Your task to perform on an android device: "I accidentally read the opentable member service email with the verification code, therefore unmark that email as read. "
Image 0: 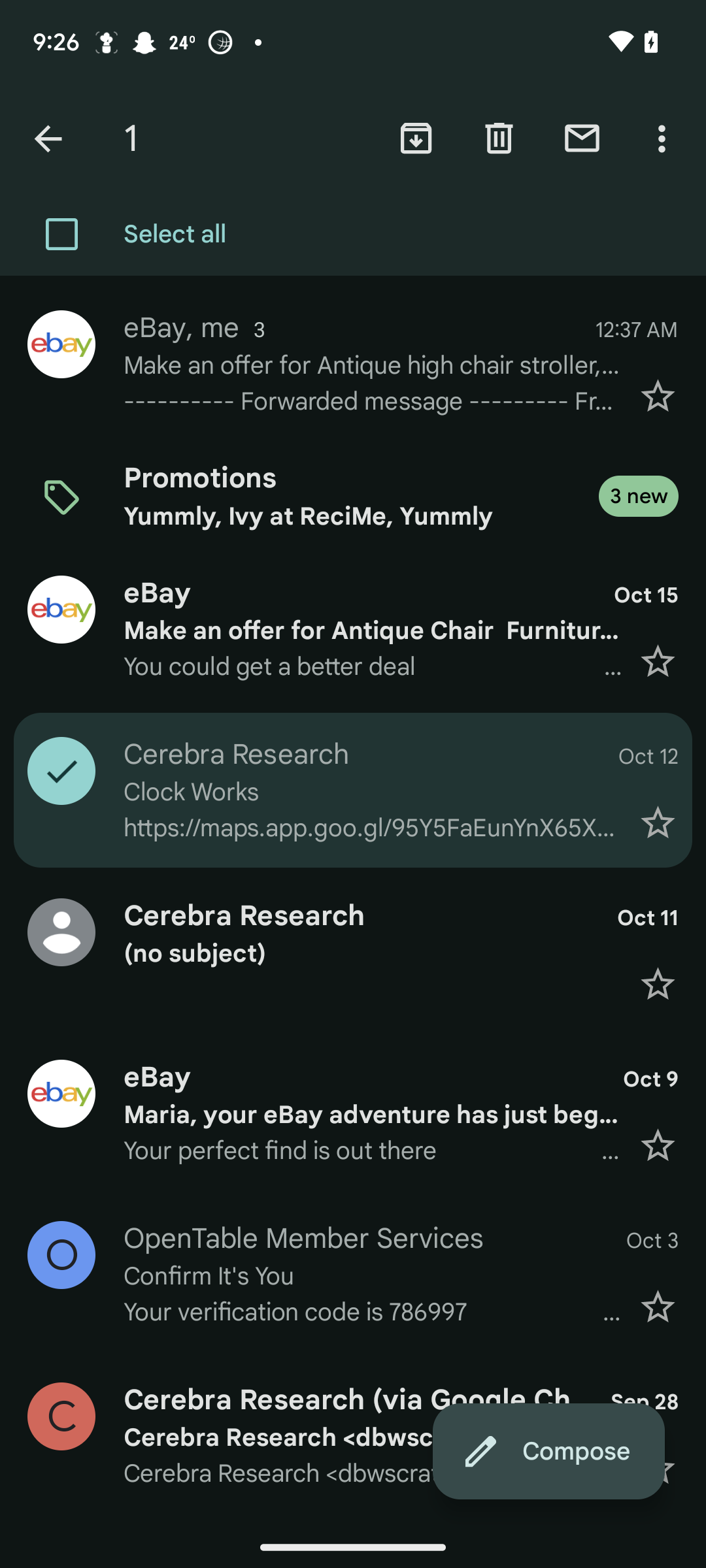
Click on the back icon at the top left corner of the screen
Step 0: click (48, 139)
Image 1: 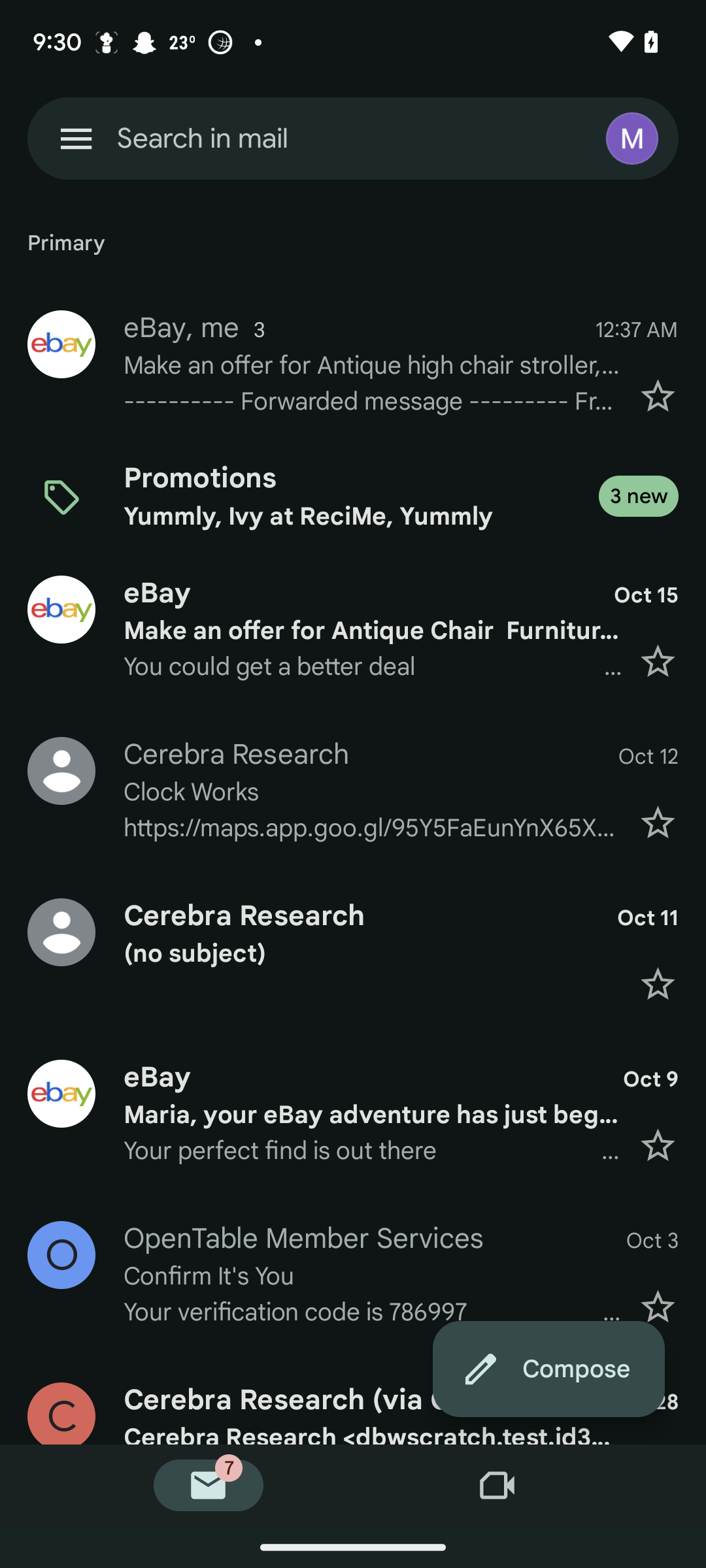
Click on the profile icon of the opentable email
Step 1: click (353, 1274)
Image 2: 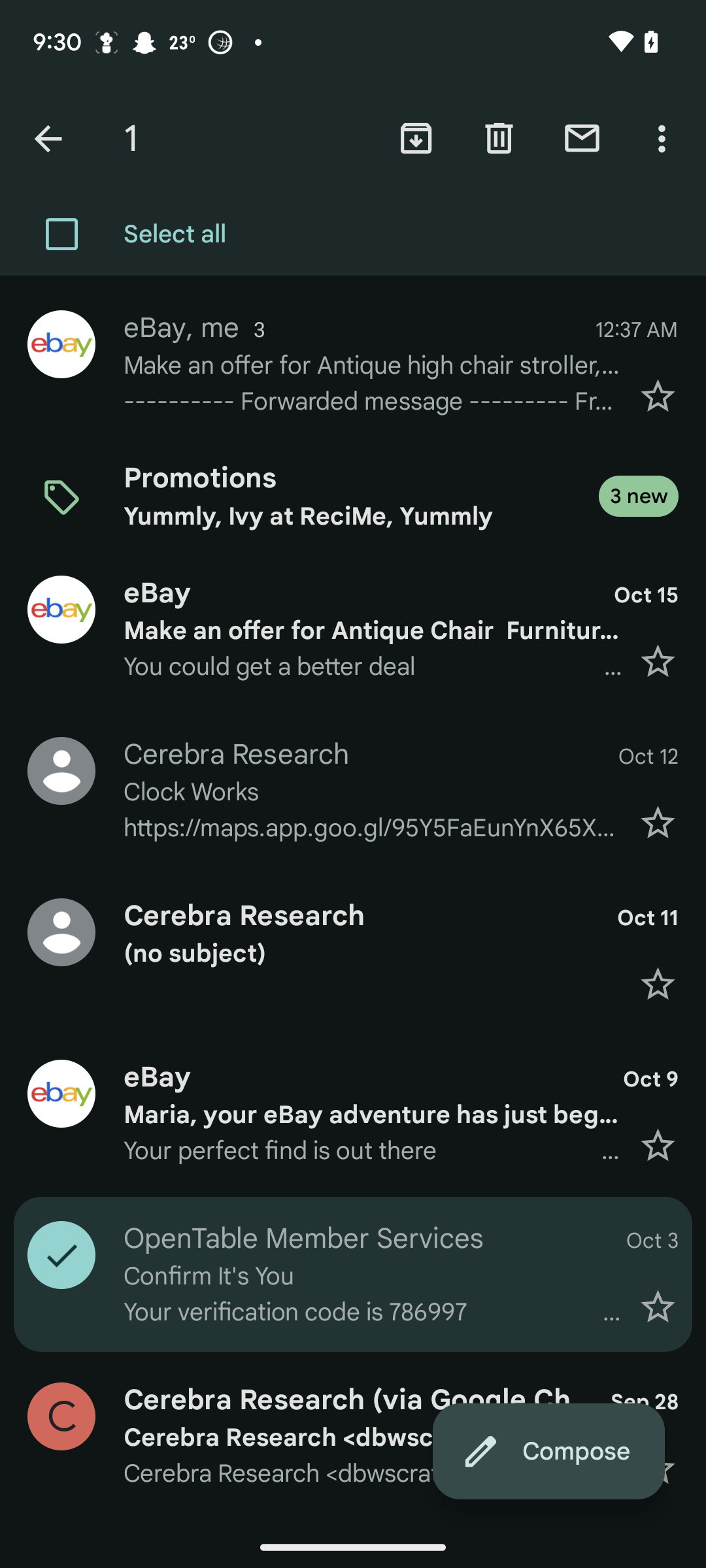
Click on the email icon at the top of the screen
Step 2: click (582, 139)